Your task to perform on an android device: Go to the Onedrive app and search for a new car file.
Image 0: 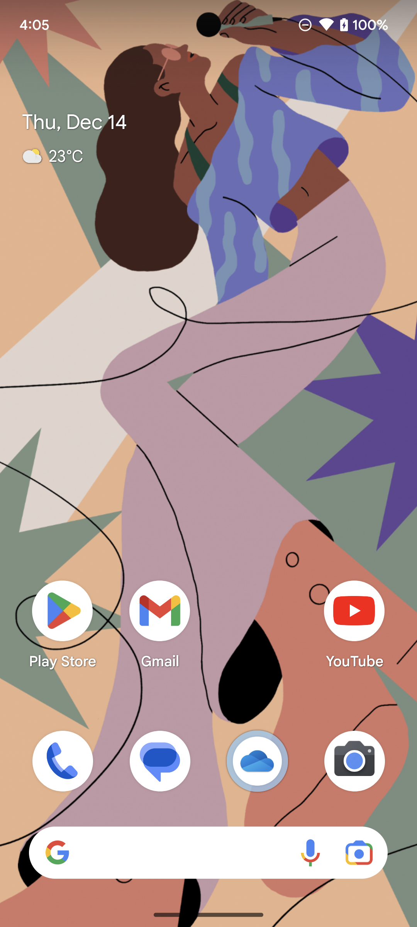
Open One Drive app.
Step 0: open app "OneDrive"
Image 1: 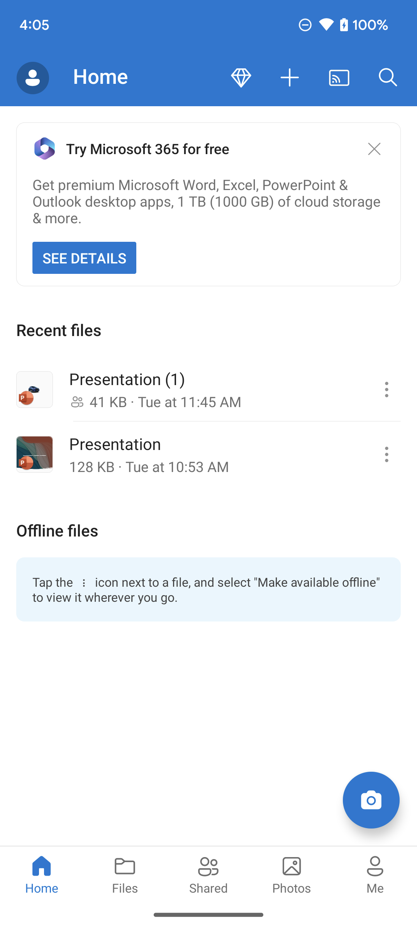
Click on the search bar on the top right corner of the screen.
Step 1: click (388, 78)
Image 2: 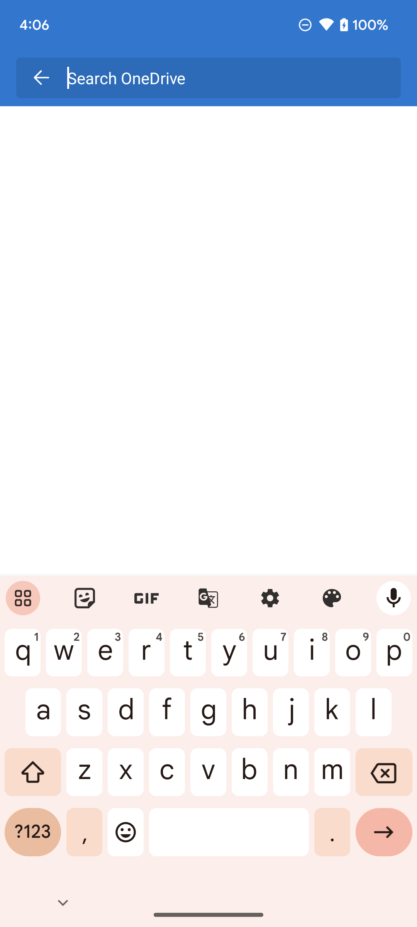
Type new car on the screen.
Step 2: type "New car"